Your task to perform on an android device: Open the Altfit App, add the personal information in the profile with gender as male, birthday as January 1,Birthday 1999, Height as 5 ft 8 in, weight as 72 kg, and save
Image 0: 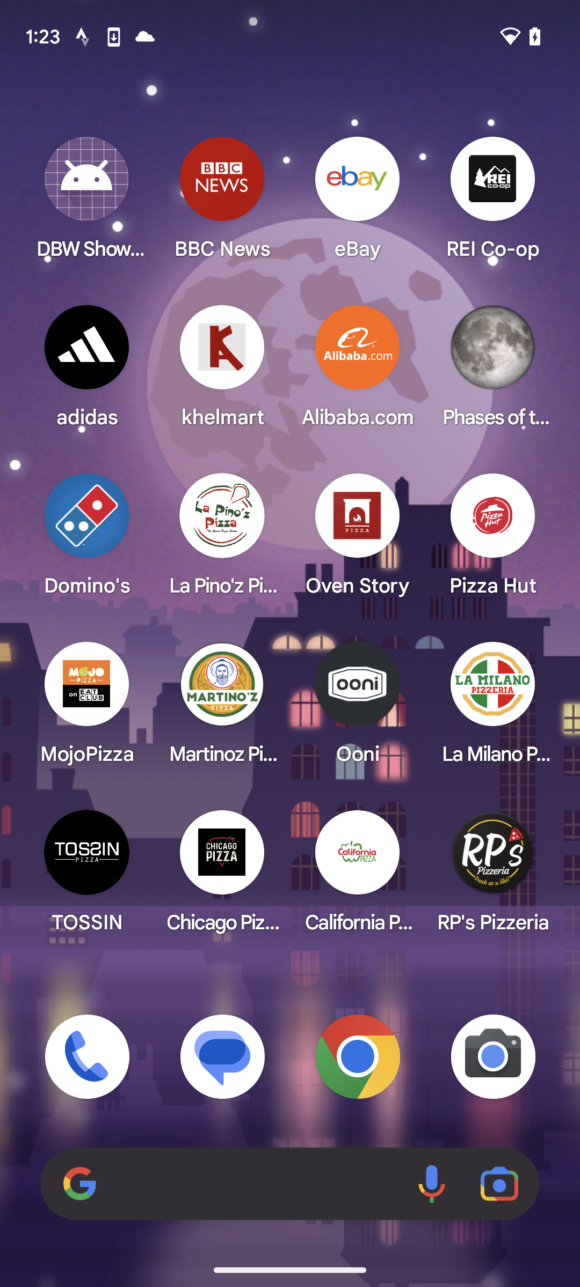
Open the Altfit App
Step 0: open app "AltFit"
Image 1: 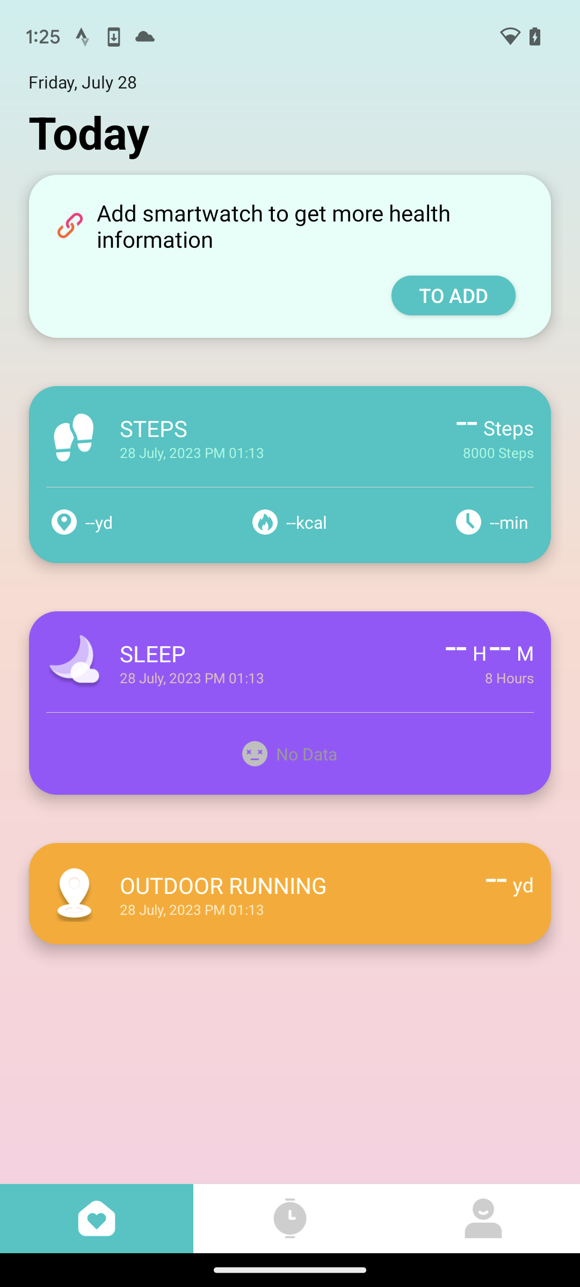
Click on the profile icon at the bottom right corner
Step 1: click (483, 1218)
Image 3: 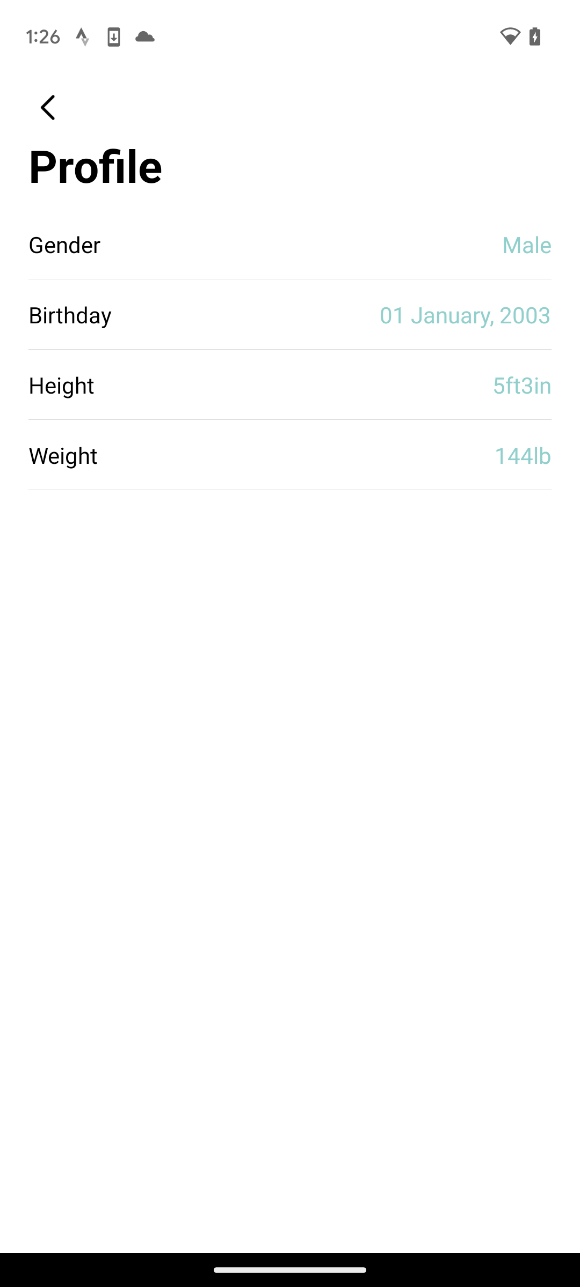
Click on the Birthday
Step 3: click (290, 314)
Image 4: 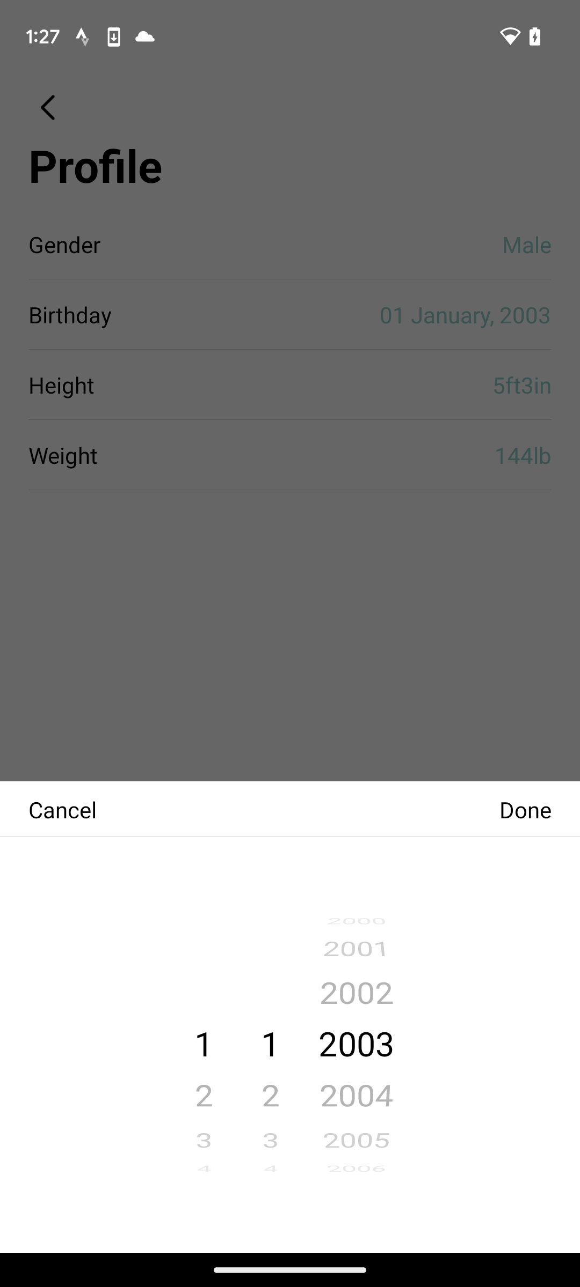
Swipe down on the years to set 1999
Step 4: scroll up
Image 5: 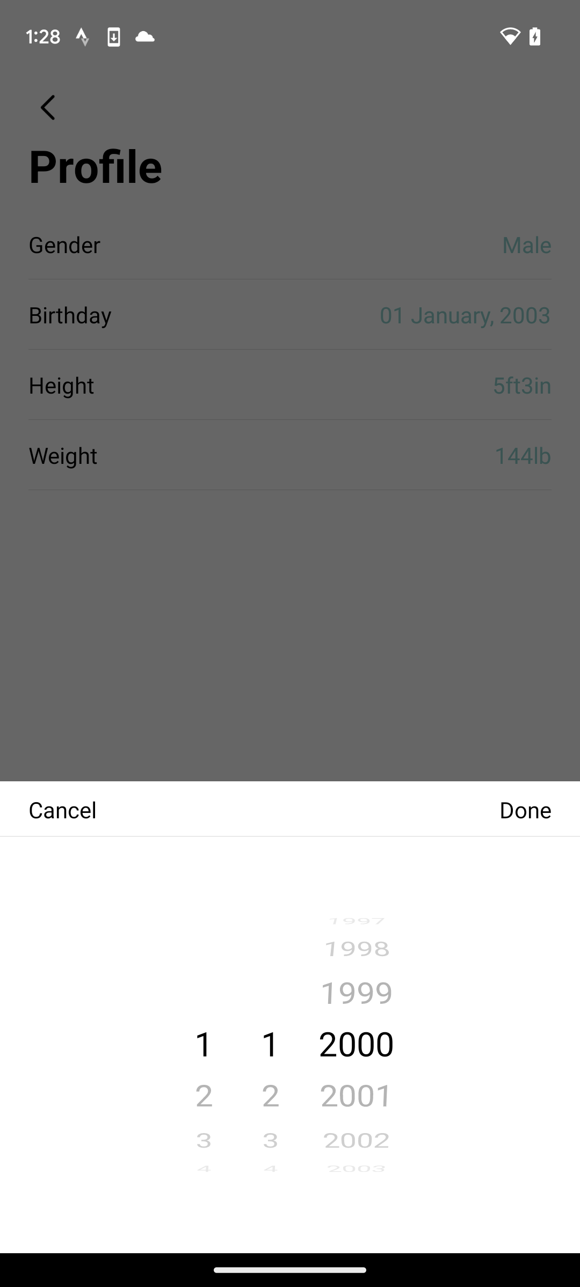
Swipe down on the years to set 1999
Step 5: scroll up
Image 6: 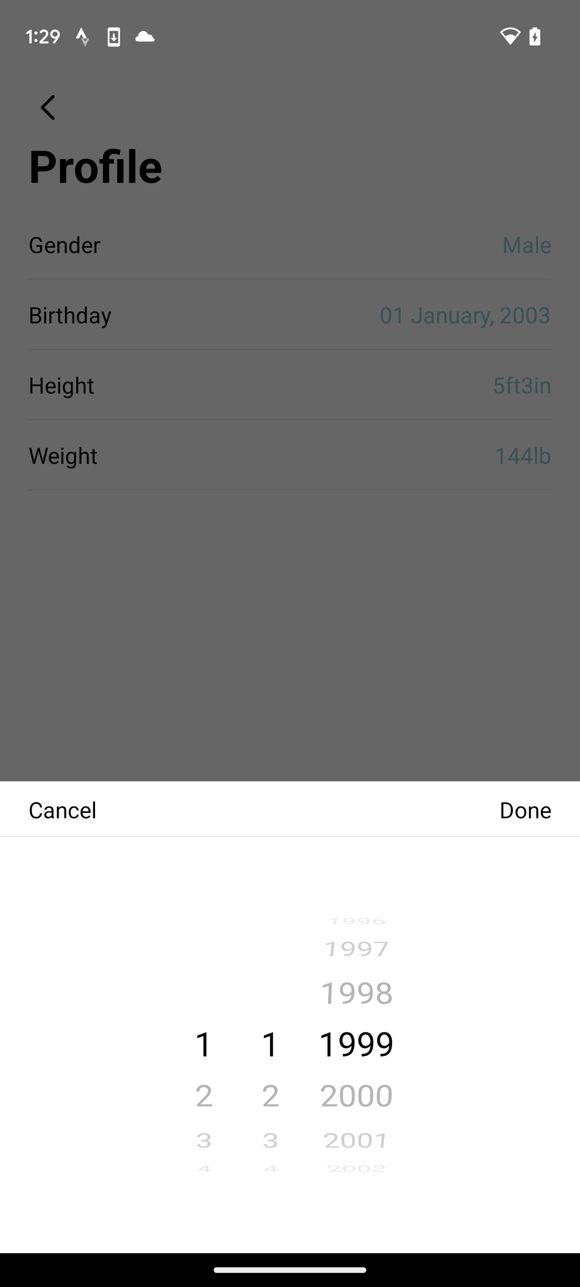
Click on the done option
Step 6: click (525, 809)
Image 7: 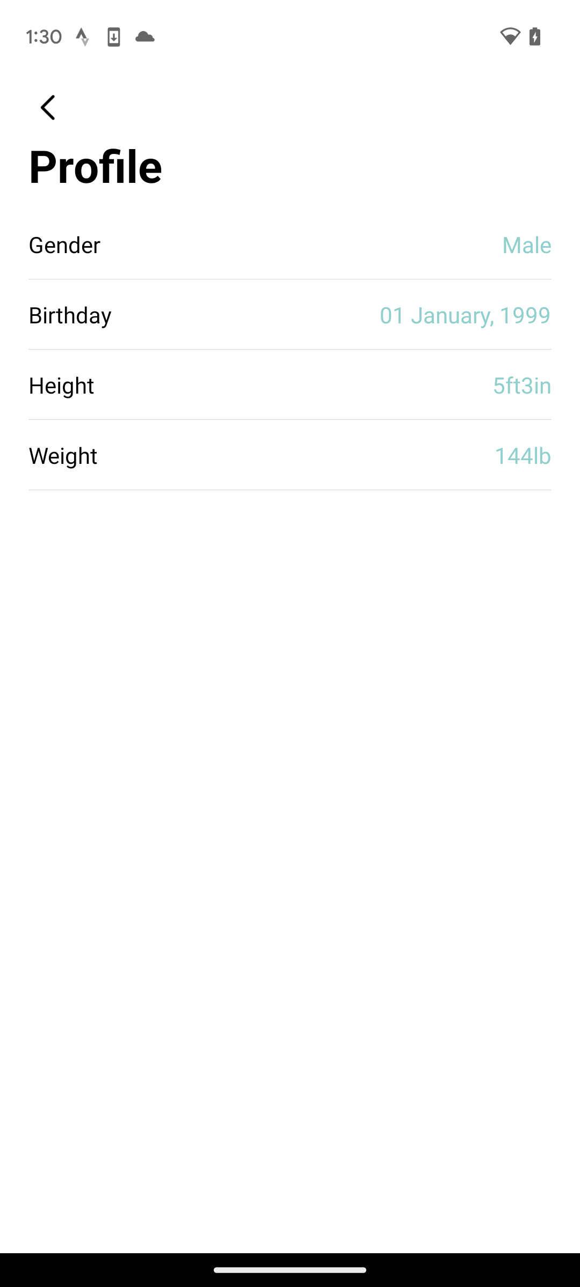
Click on the Height 
Step 7: click (290, 384)
Image 8: 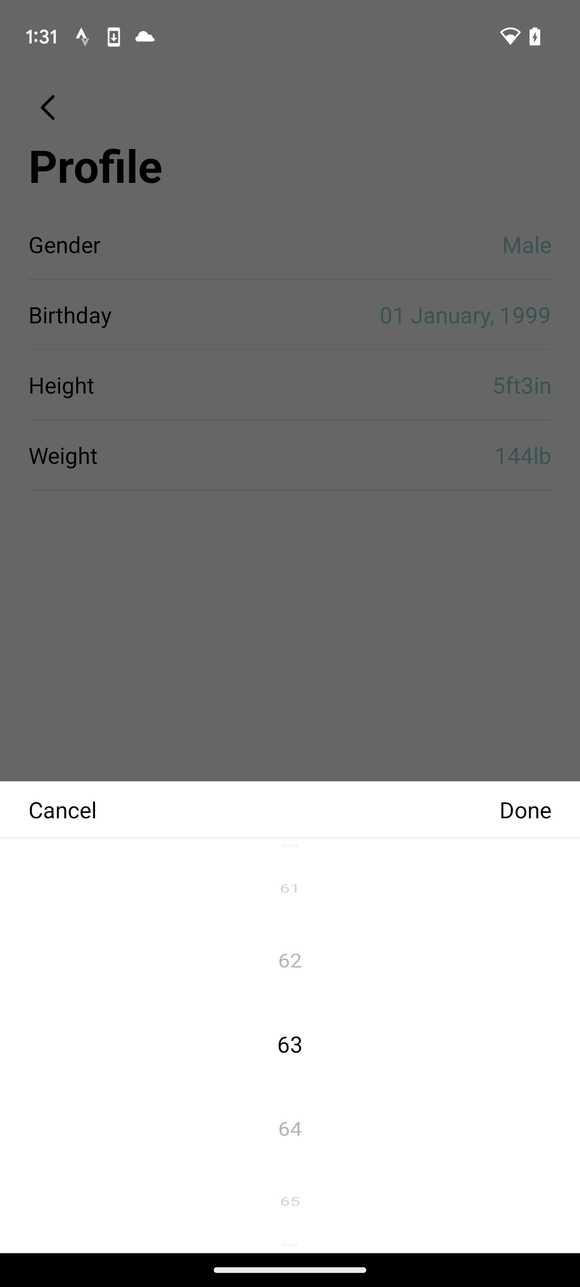
Swipe up to set 68 height
Step 8: scroll down
Image 9: 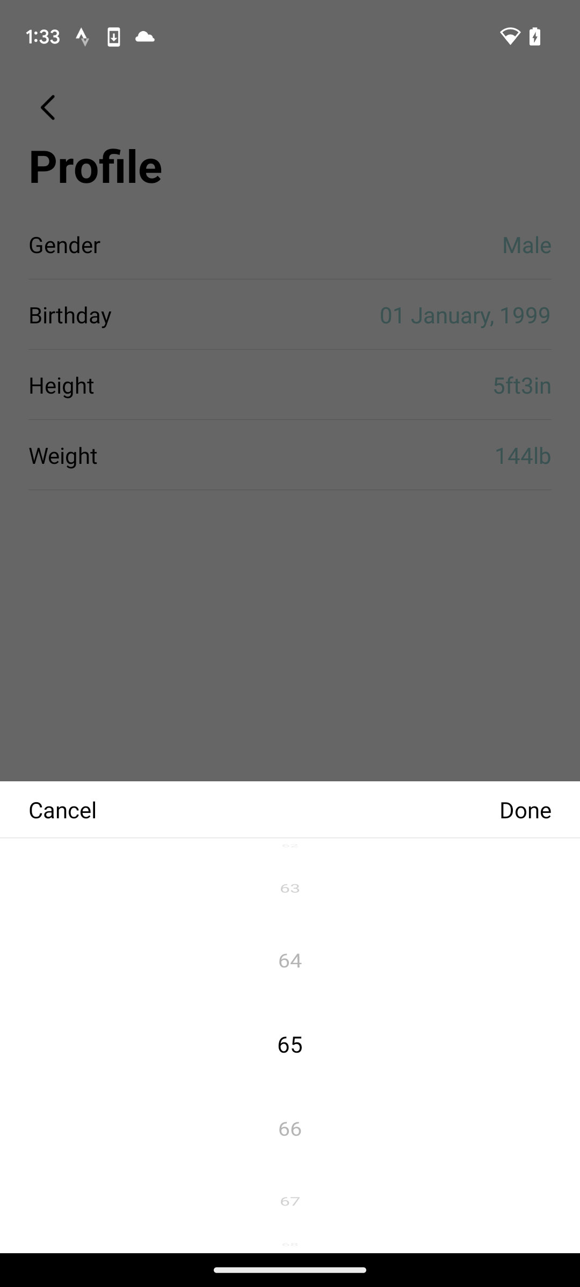
Swipe up to set 68 height
Step 9: scroll down
Image 10: 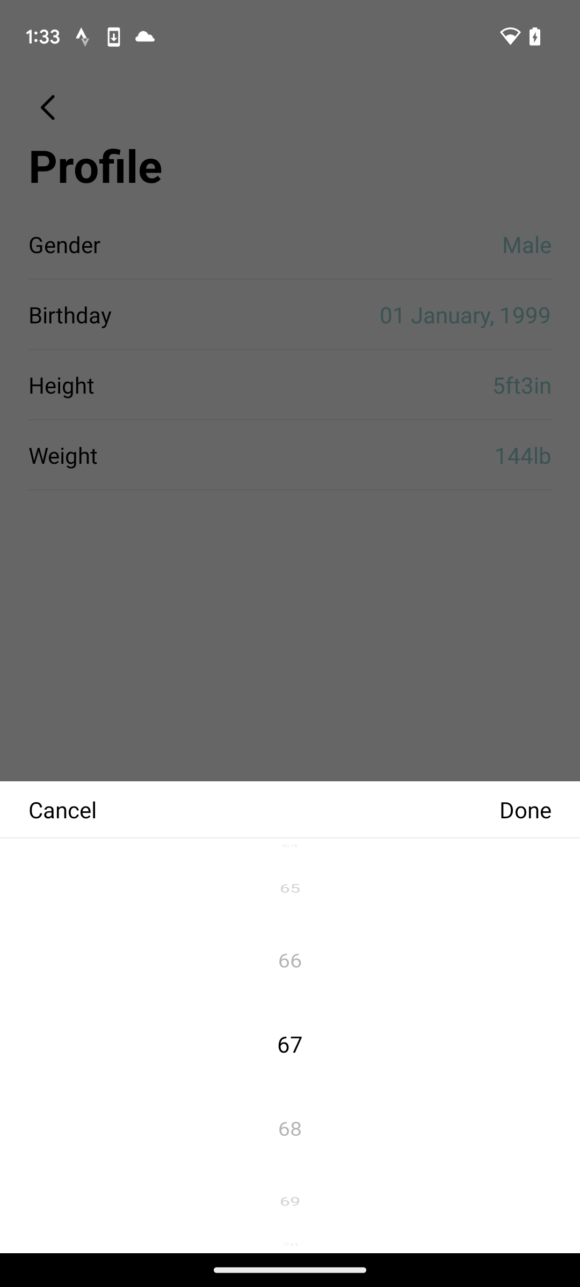
Swipe up to set 68 height
Step 10: scroll down
Image 11: 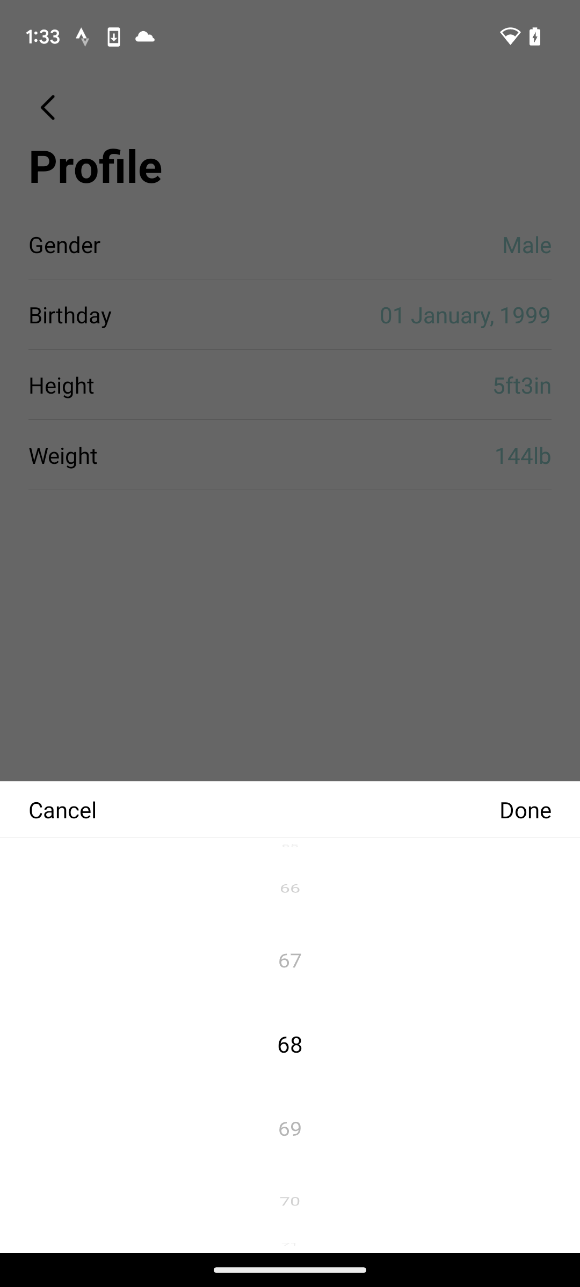
Click on the done option
Step 11: click (525, 809)
Image 12: 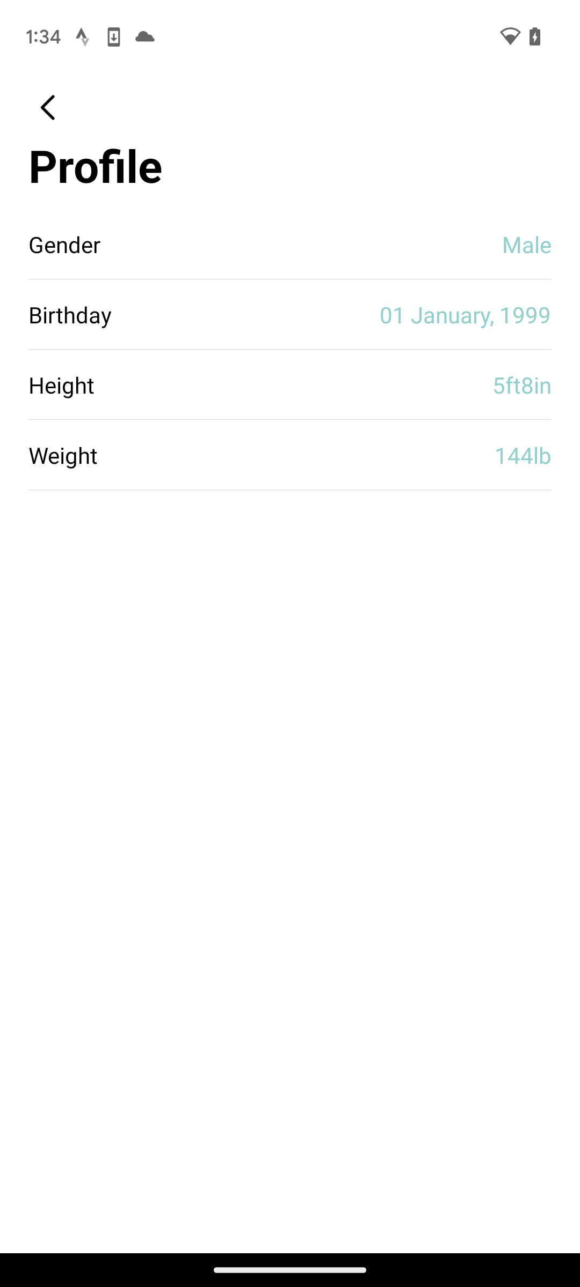
Click on the weight 
Step 12: click (290, 454)
Image 14: 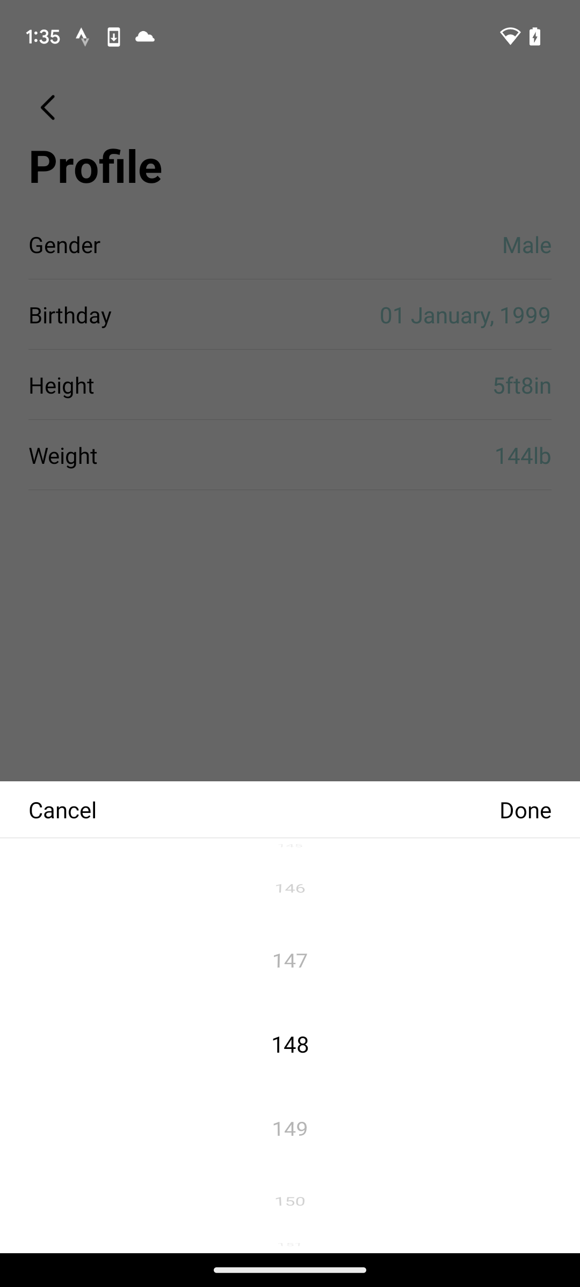
Swipe up to set 72kg in 158 lbs
Step 14: scroll down
Image 16: 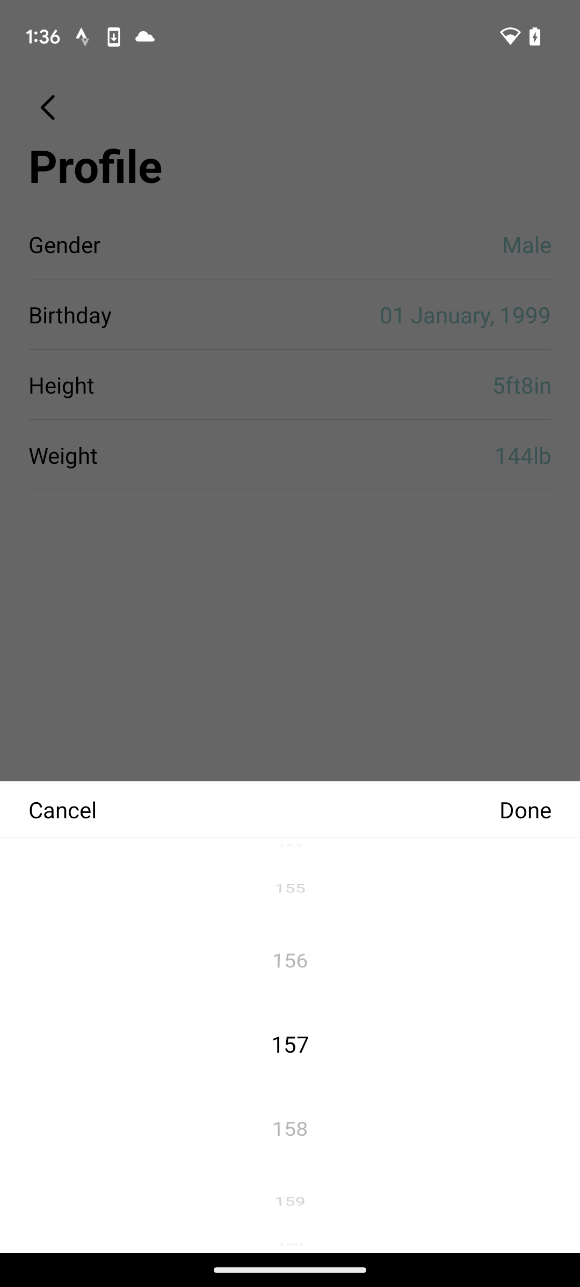
Swipe up to set 72kg in 158 lbs
Step 16: scroll down
Image 17: 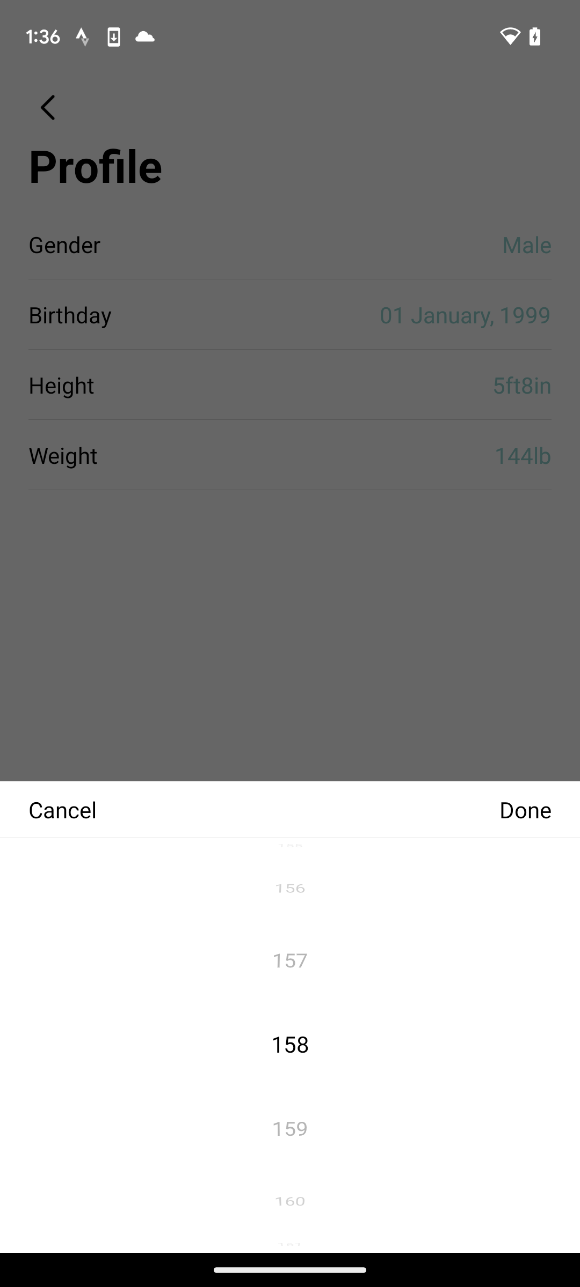
Click on the done option
Step 17: click (525, 809)